Your task to perform on an android device: Open the TickTick app and mark the French Class task as completed.
Image 0: 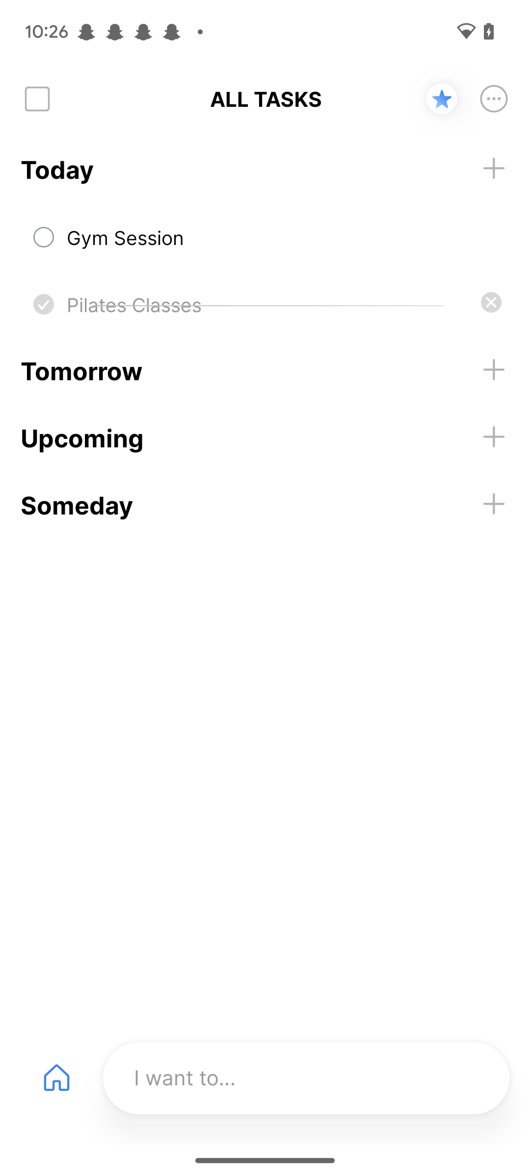
Open the TickTick app
Step 0: open app "TickTick"
Image 1: 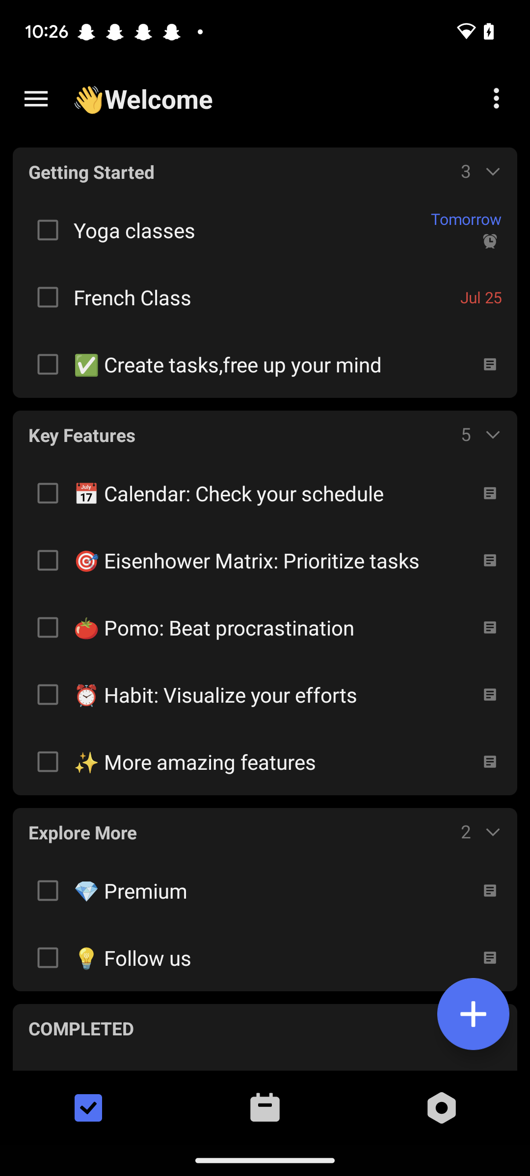
Click on the checkbox of French Class task
Step 1: click (47, 296)